Your task to perform on an android device: I want to share a recording titled Morning Bonanza with my sister at maredharris@gmail.com via the Gmail app.
Image 0: 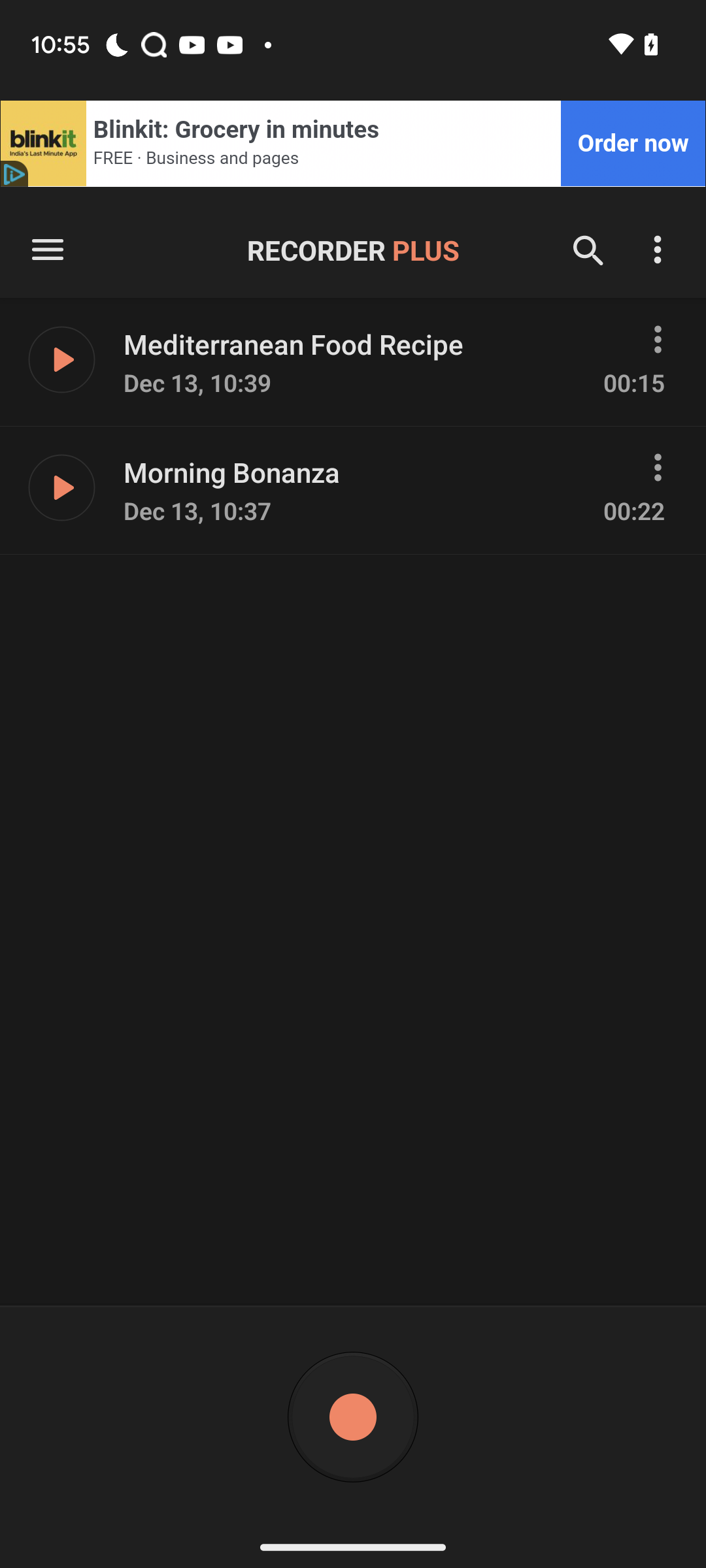
Click on the three dot icon of the Morning Bonanza recording
Step 0: click (657, 467)
Image 1: 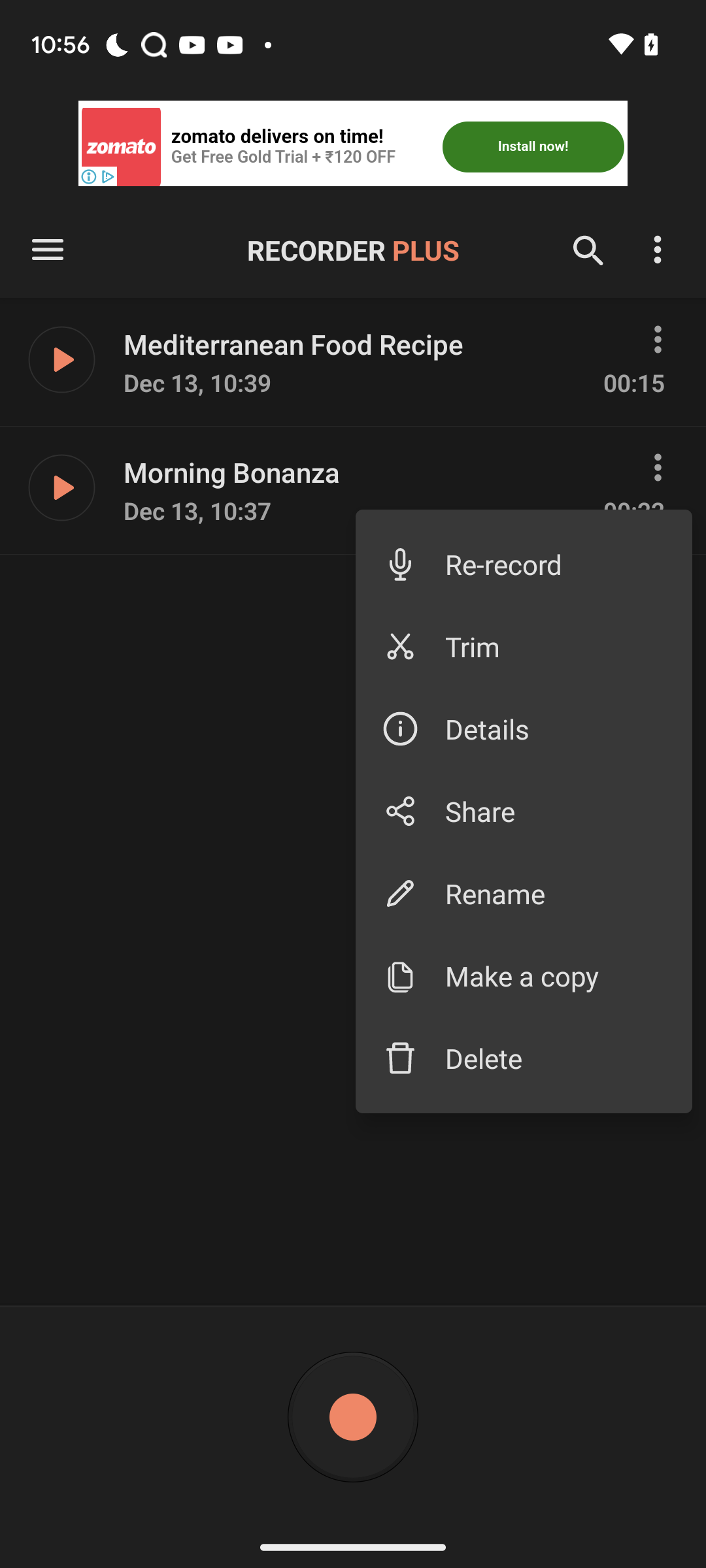
Click on the share option
Step 1: click (399, 811)
Image 2: 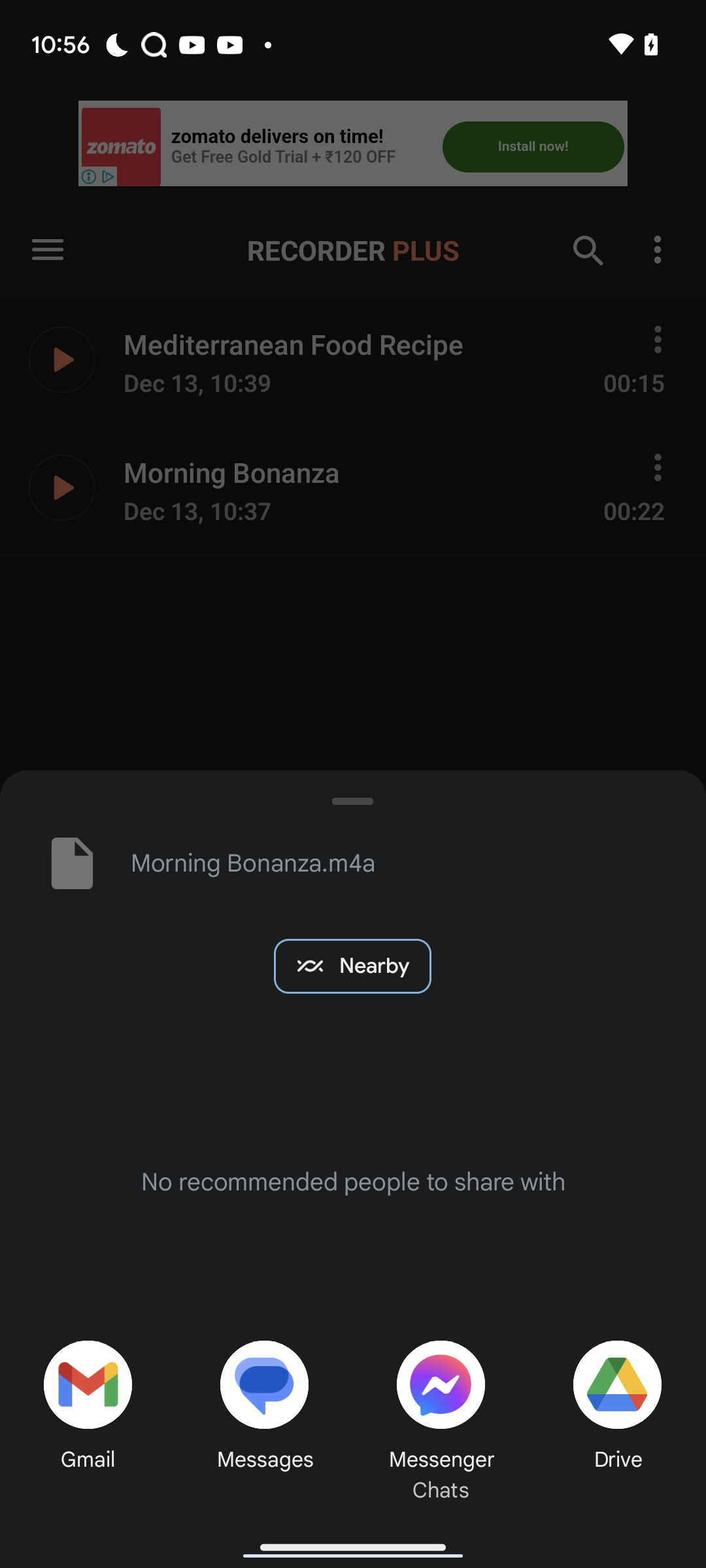
Click on the gmail app
Step 2: click (88, 1460)
Image 4: 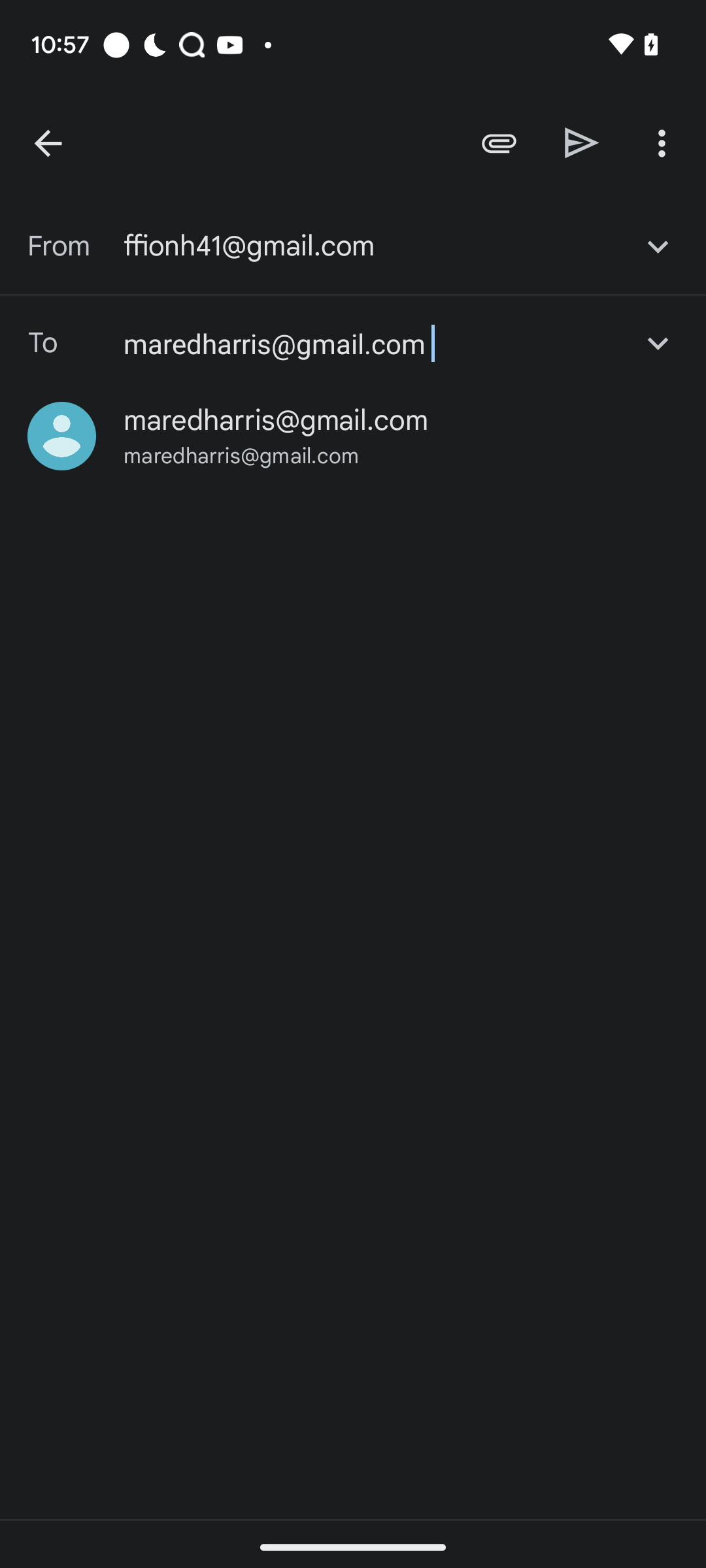
Click on the suggested email id
Step 4: click (276, 420)
Image 5: 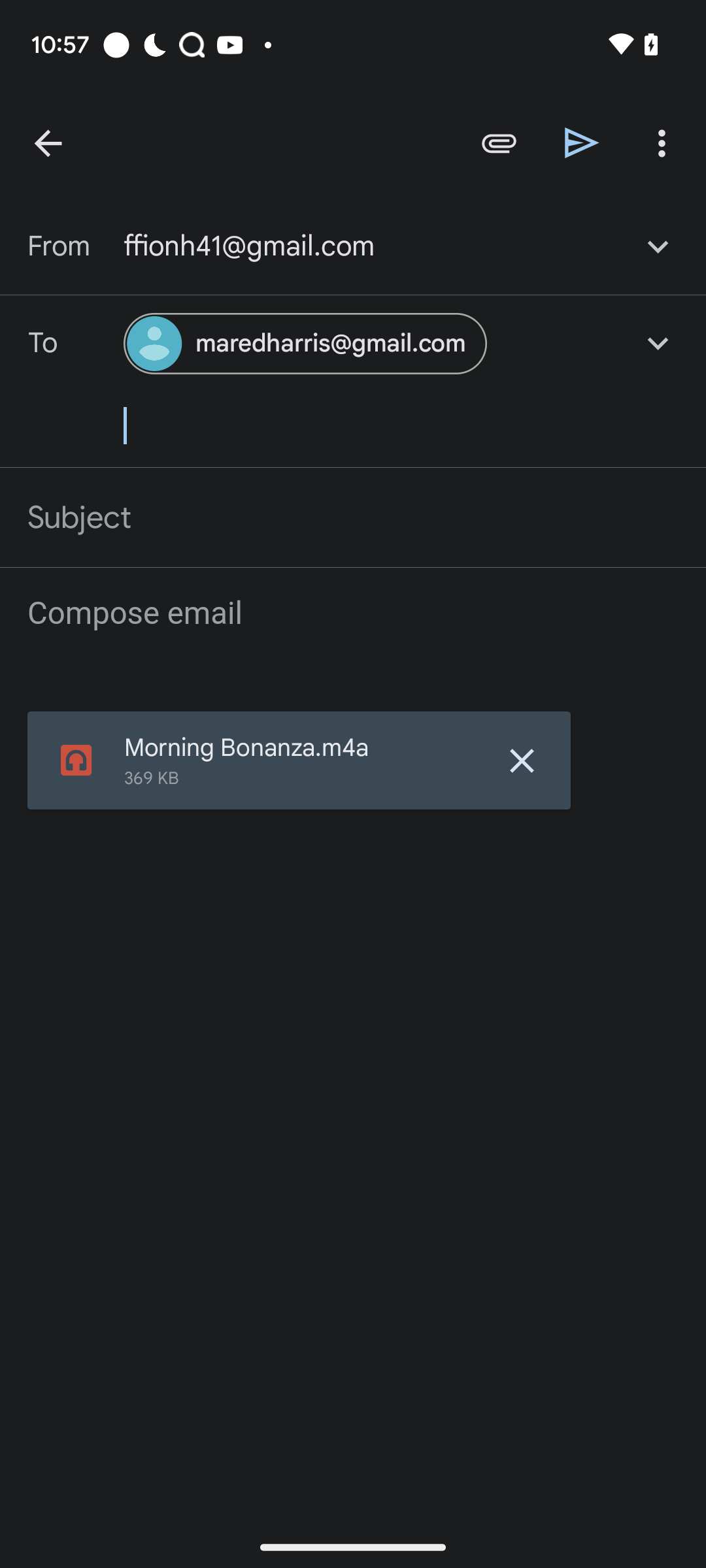
Click on the send icon
Step 5: click (582, 142)